Your task to perform on an android device: I would like to send my friend karin.iversen@example.com the recipe for air fryer chicken thighs using Gmail.
Image 0: 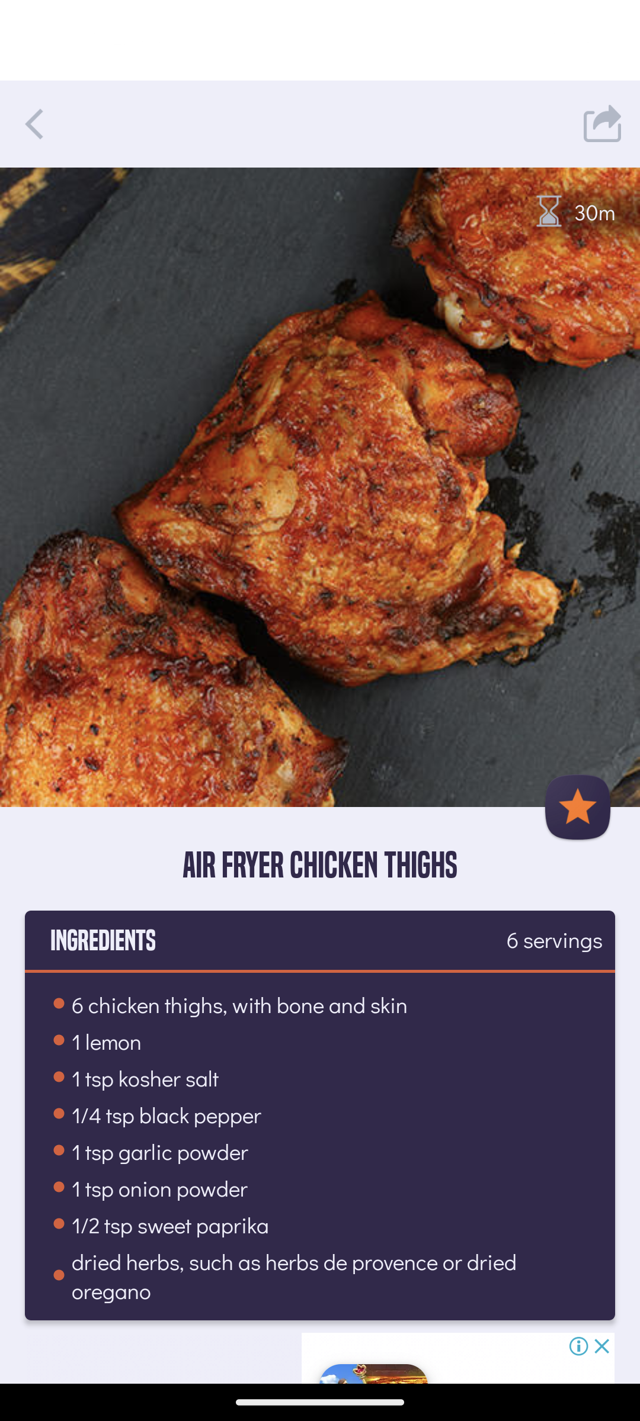
Tap on the share icon at the top right corner of the screen
Step 0: click (602, 124)
Image 1: 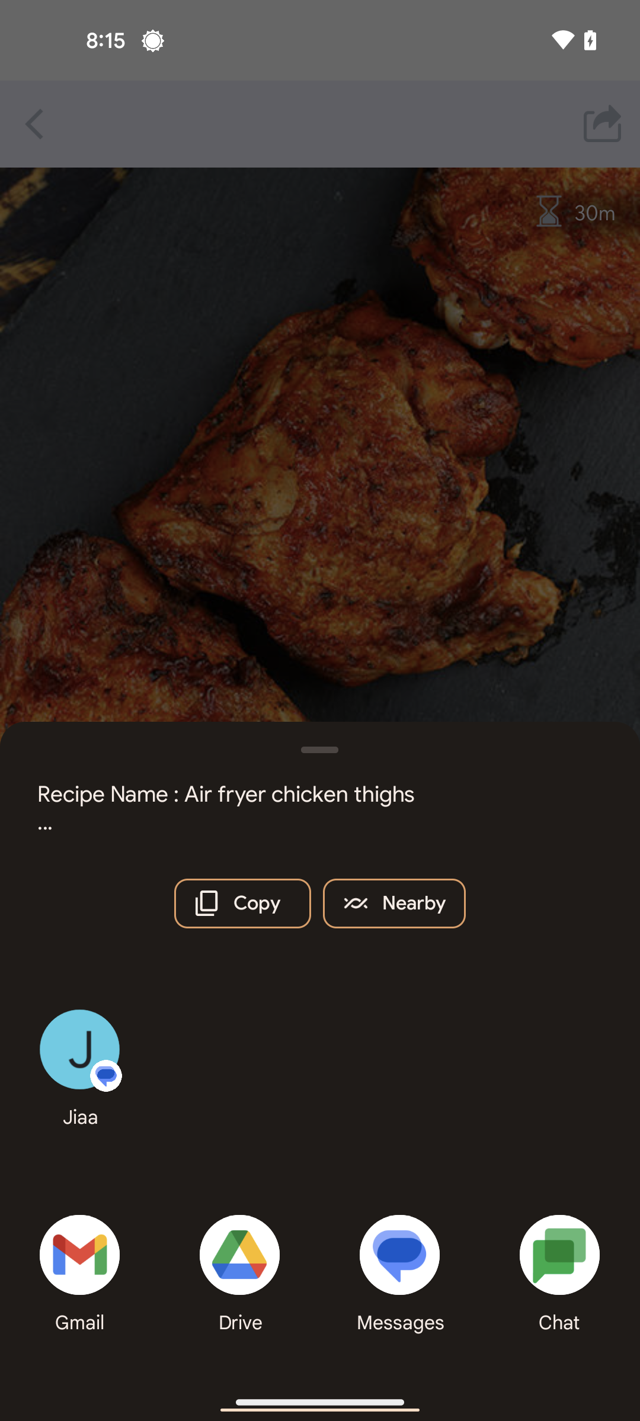
Select the gmail option at the bottom left corner of the screen
Step 1: click (79, 1255)
Image 2: 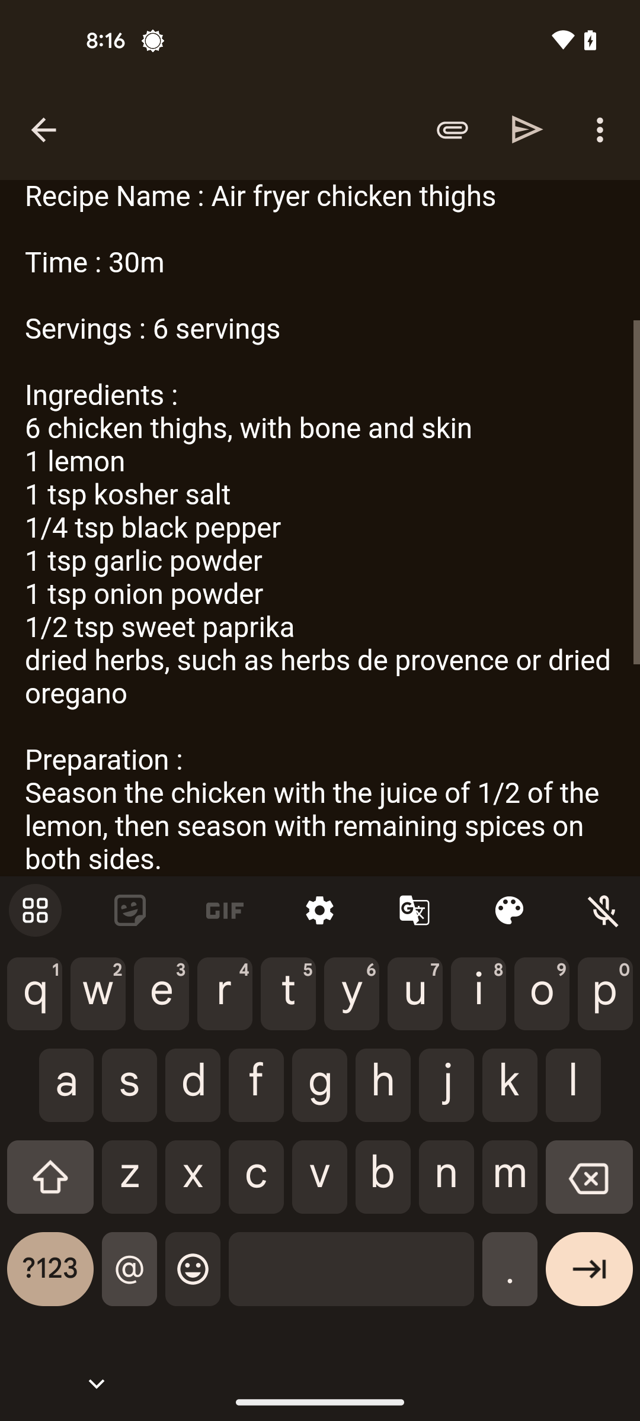
Swipe down to view the recipient address
Step 2: scroll up
Image 3: 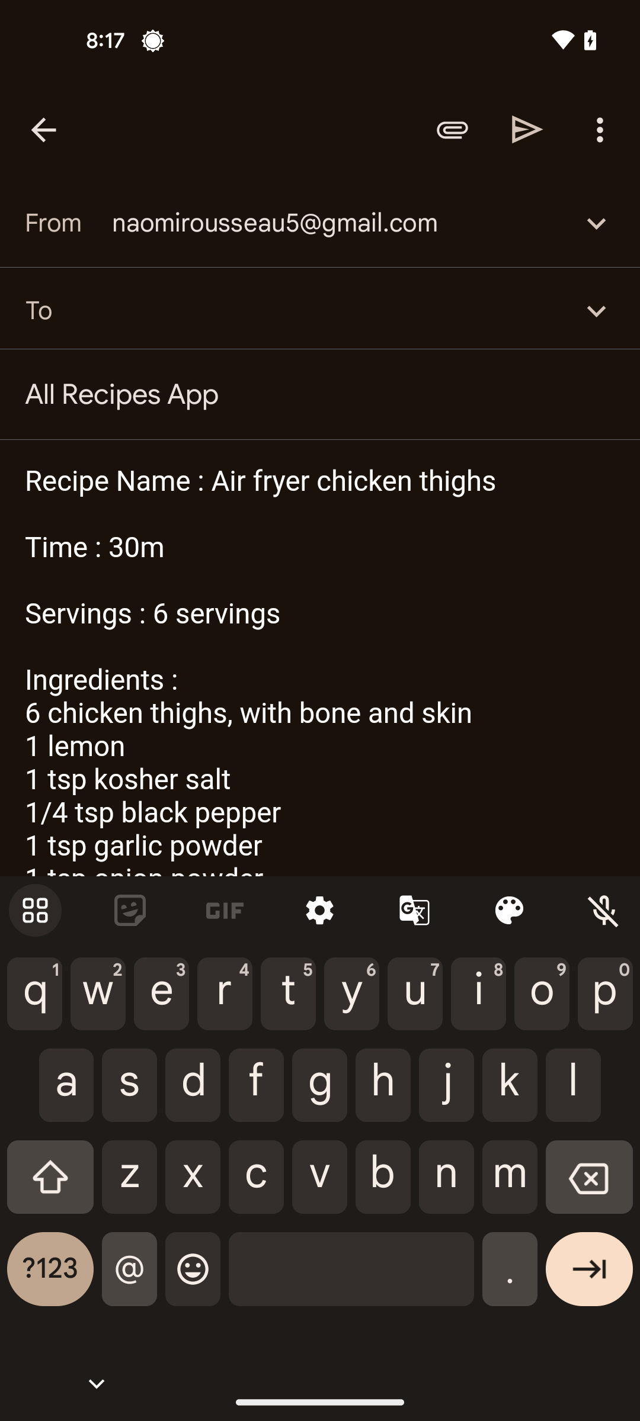
Tap on the recipient search bar
Step 3: click (338, 311)
Image 4: 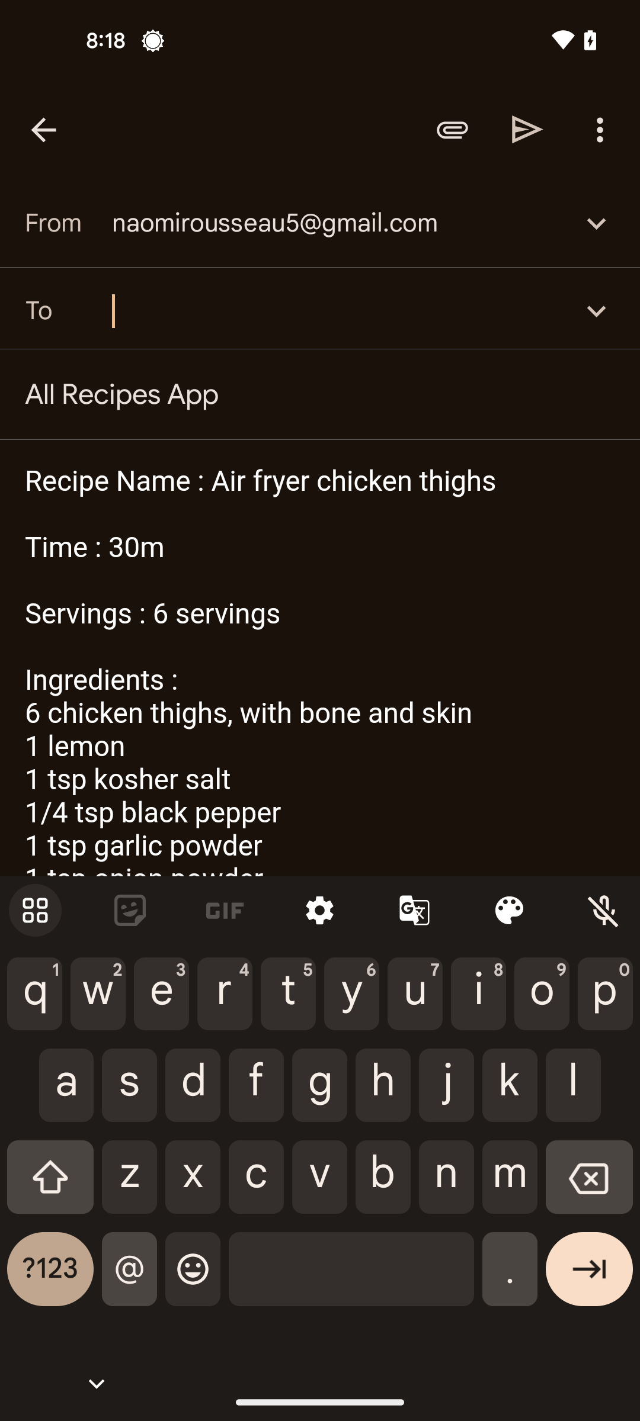
Type the text karin.iversen@example.com
Step 4: type "karin.iversen@example.com"
Image 5: 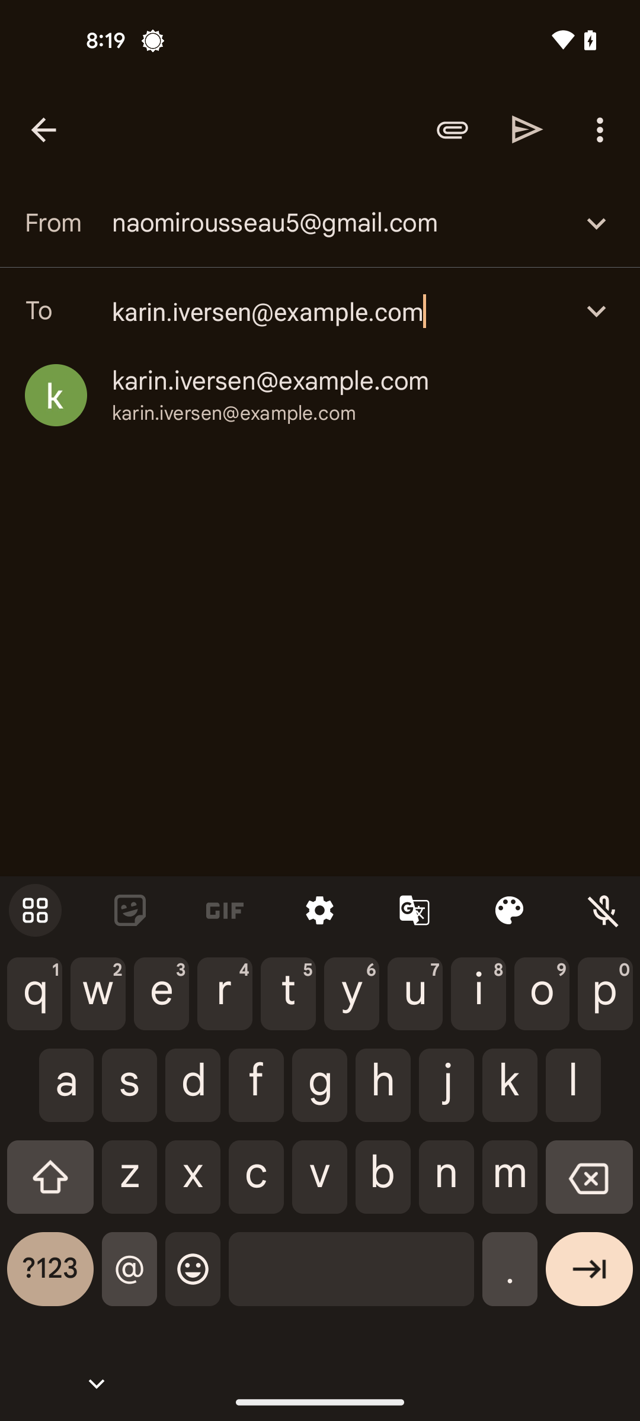
Tap on the send icon at the top right corner of the screen
Step 5: click (527, 129)